Your task to perform on an android device: Open theAny.do app and export the boxing class task as a pdf 
Image 0: 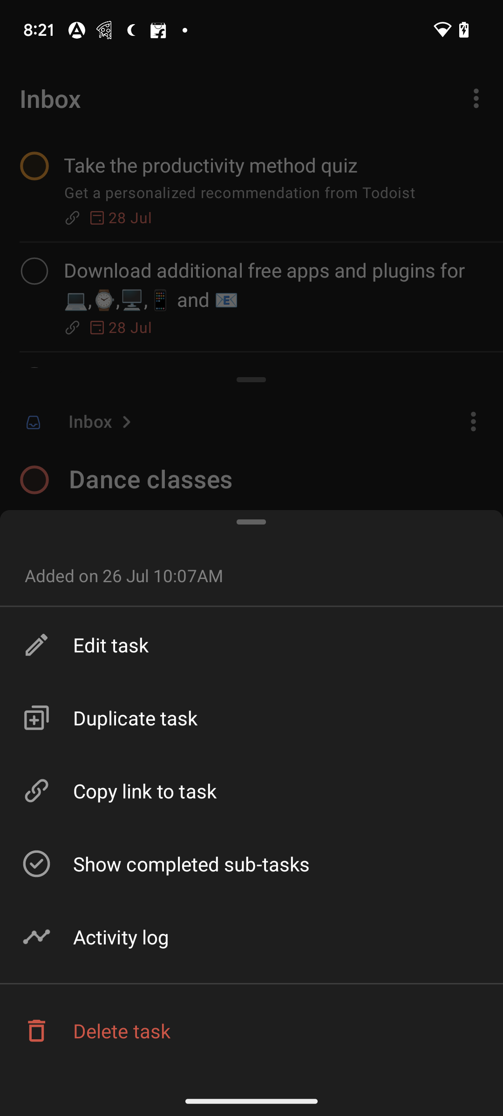
open Any.do app
Step 0: open app "Any.do"
Image 1: 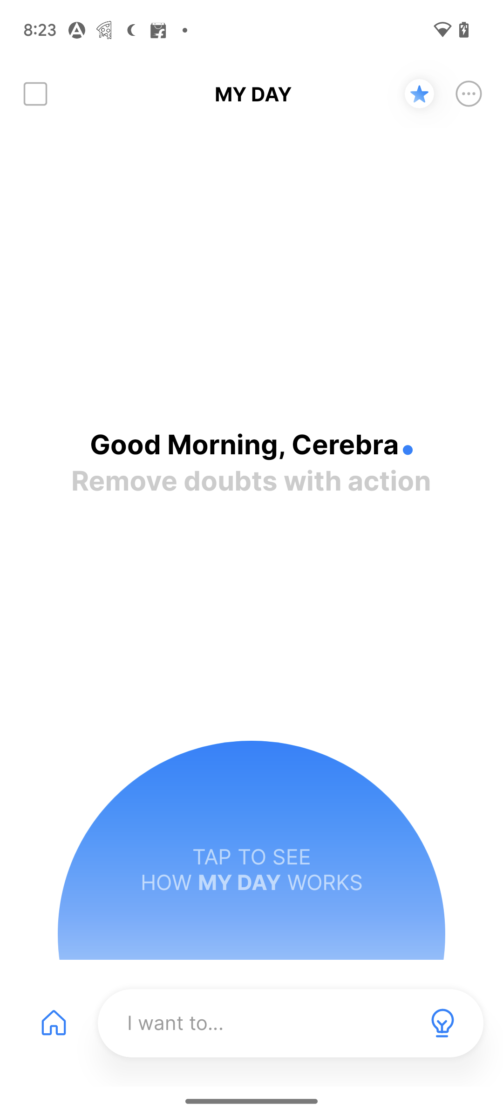
click on the home icon at the bottom left corner of the screen
Step 1: click (54, 1023)
Image 3: 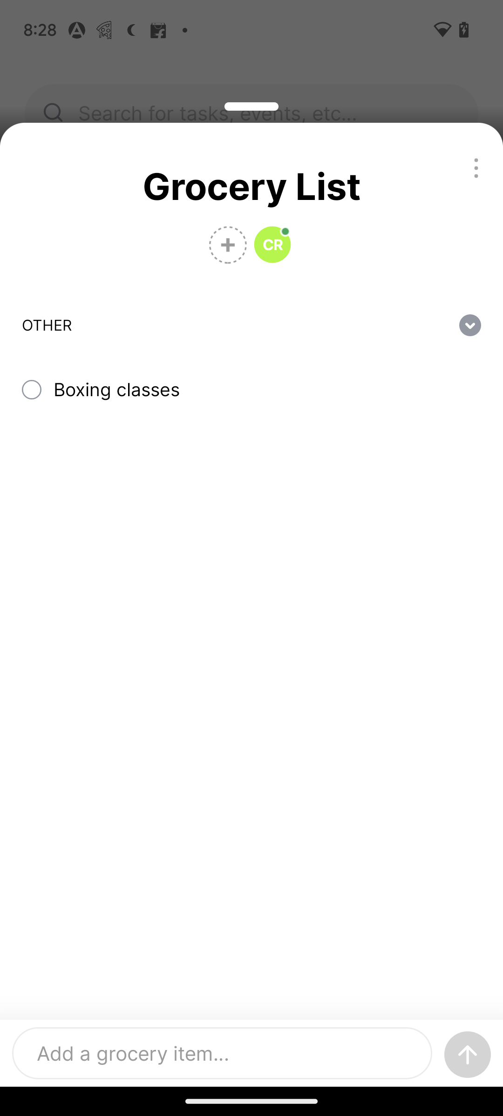
click on the three dots at the top right corner of the screen
Step 3: click (476, 168)
Image 4: 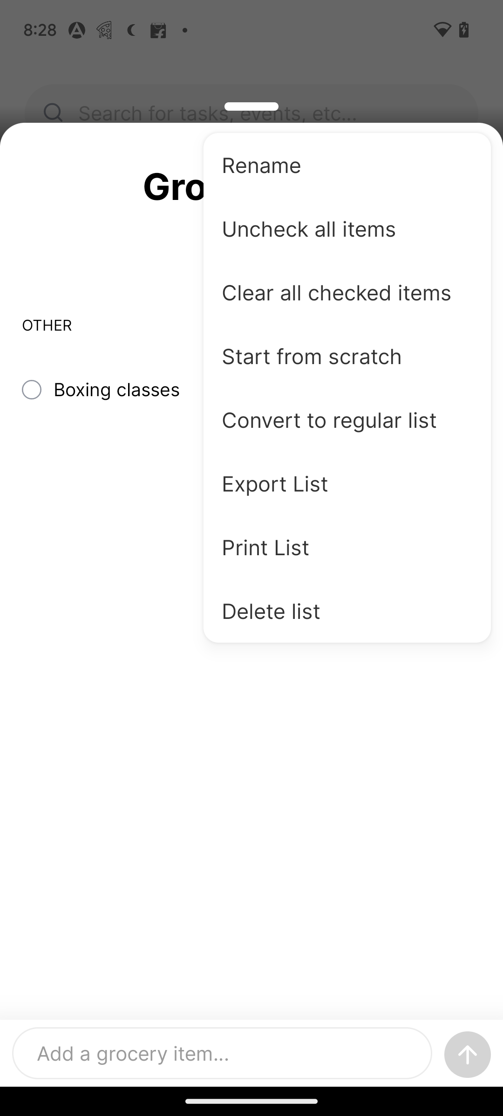
go to the export list 
Step 4: click (347, 483)
Image 5: 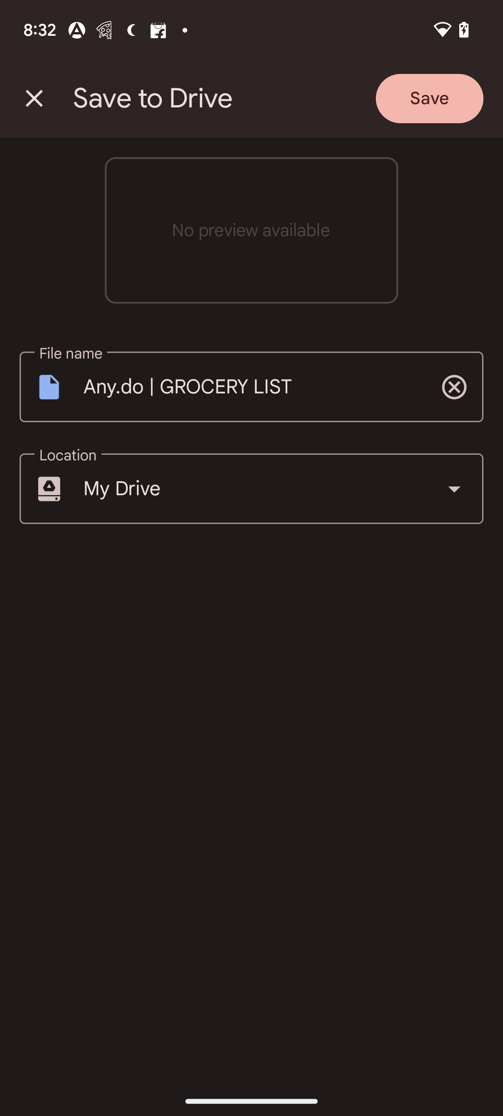
click on the save button at the top right corner of the screen 
Step 5: click (429, 99)